Your task to perform on an android device: I want to review the progress in the Duolingo app.
Image 0: 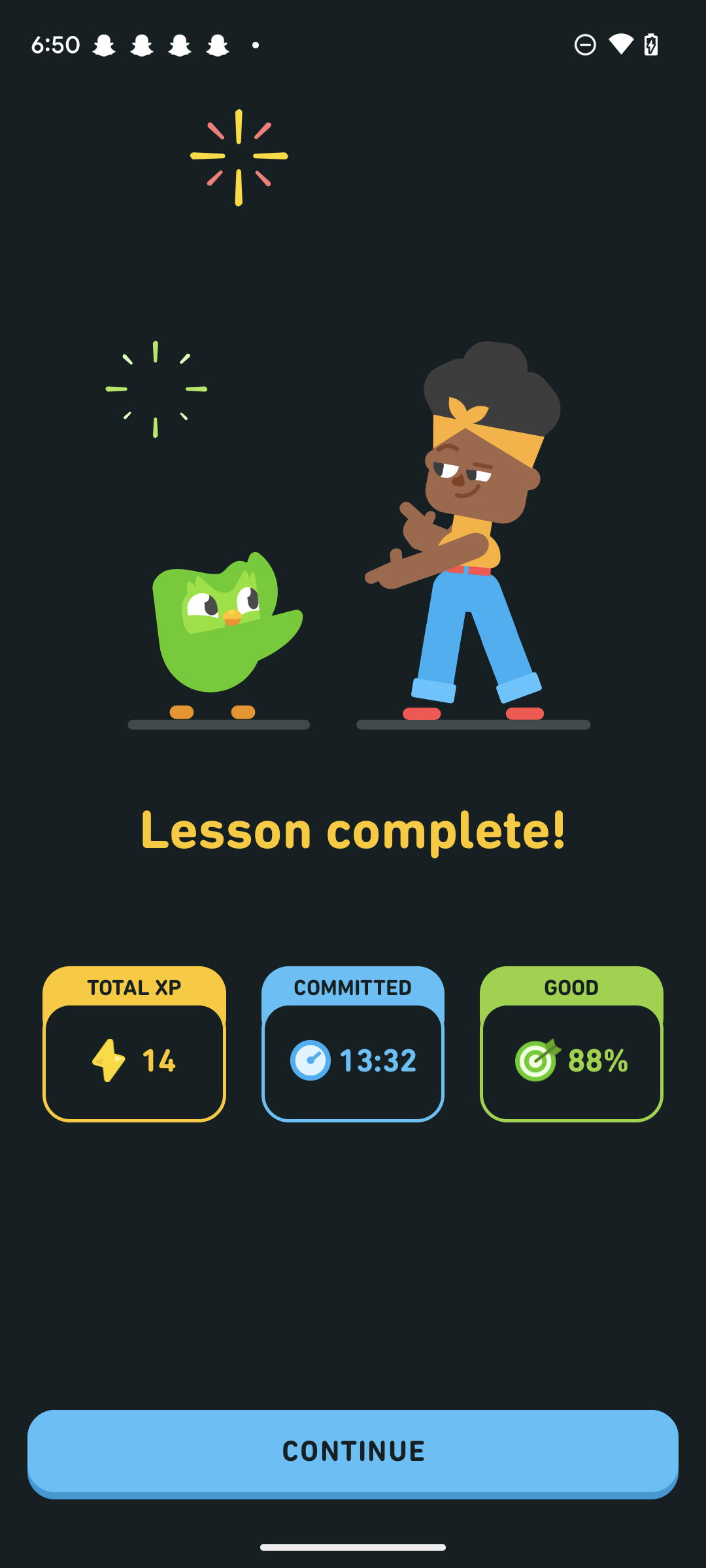
Click on the continue button.
Step 0: click (353, 1454)